Your task to perform on an android device: My friend Jane is inspired by the results I've achieved and wants to join me in my workout plan. sharing my progress report with her at janedbwpersonatest@gmail.com.
Image 0: 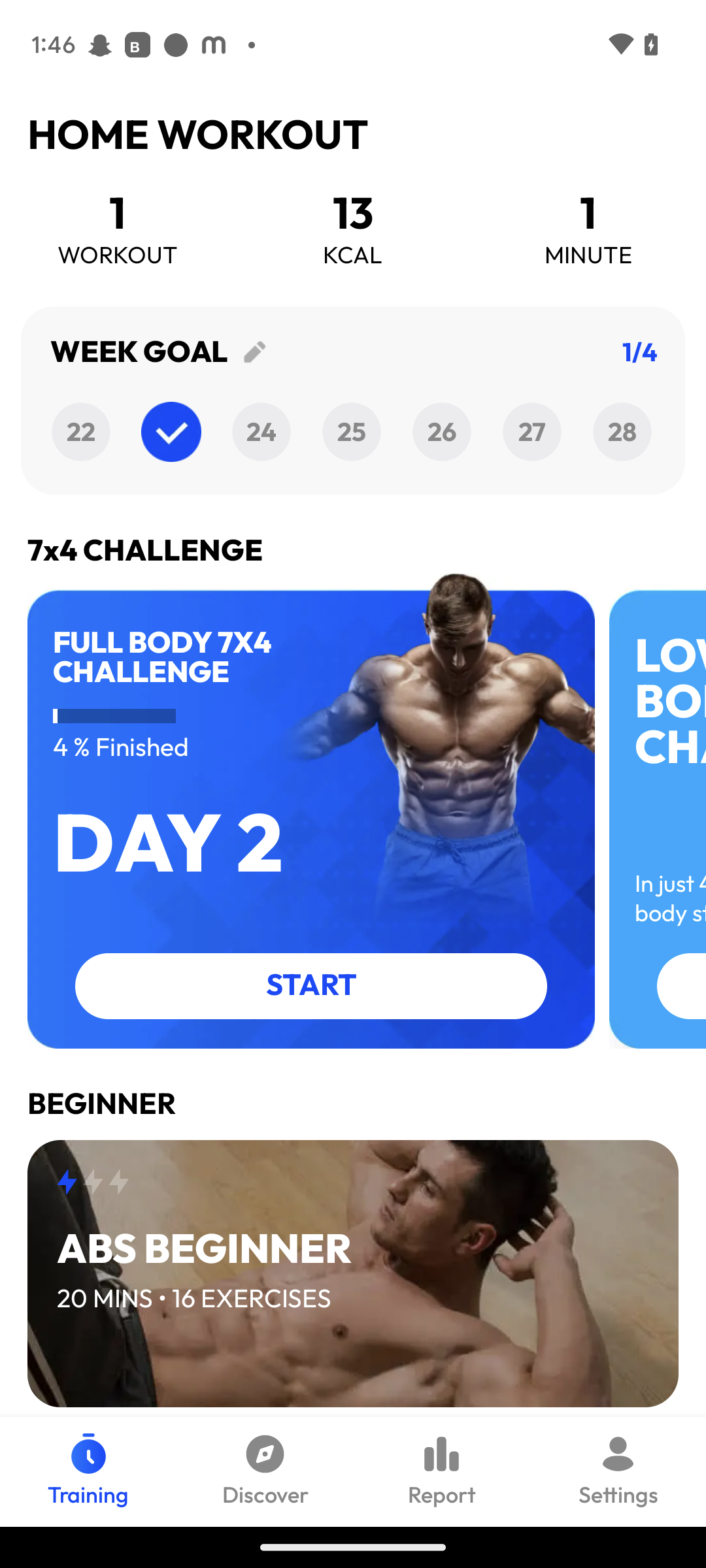
Click on the settings tab
Step 0: click (618, 1472)
Image 1: 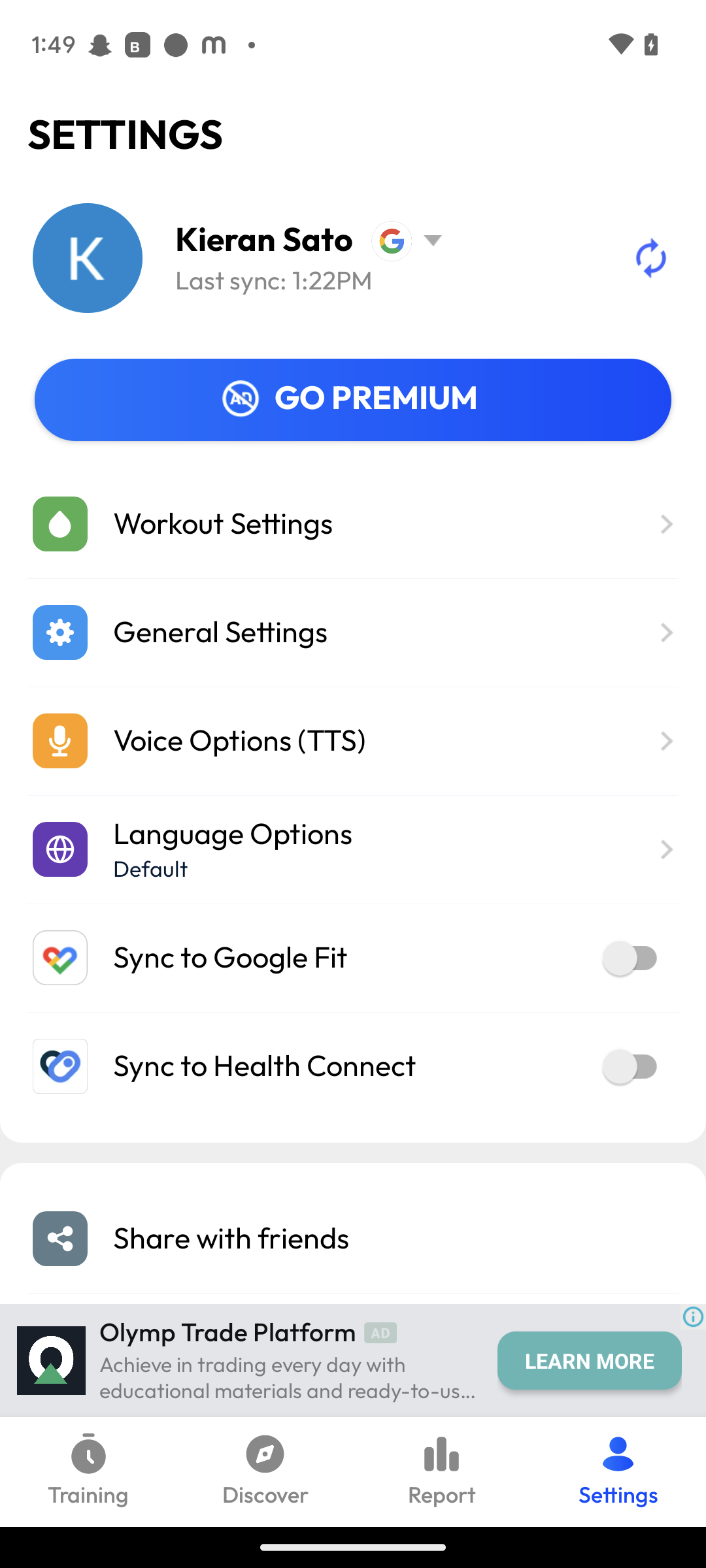
Click on the share with friends option
Step 1: click (386, 1239)
Image 2: 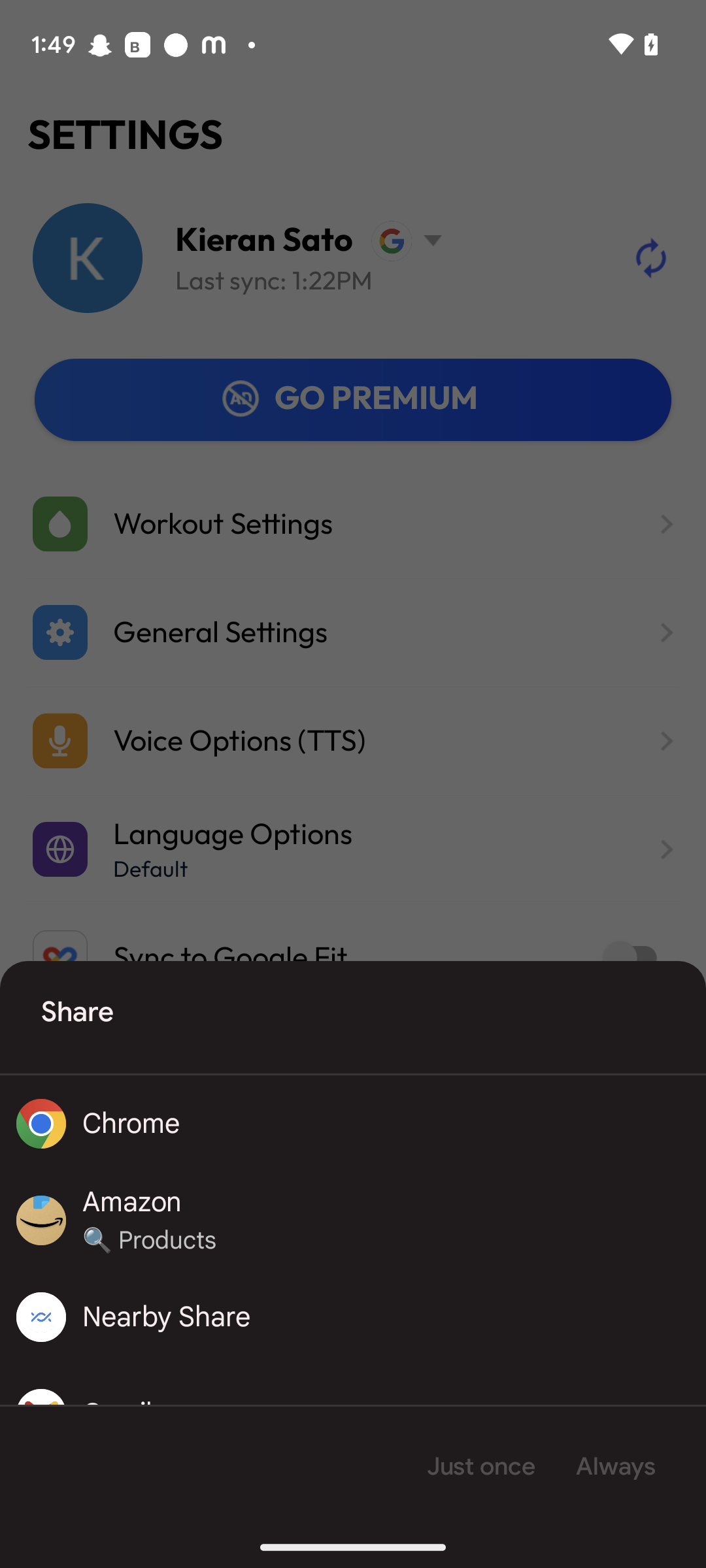
Swipe up for more options
Step 2: scroll down
Image 4: 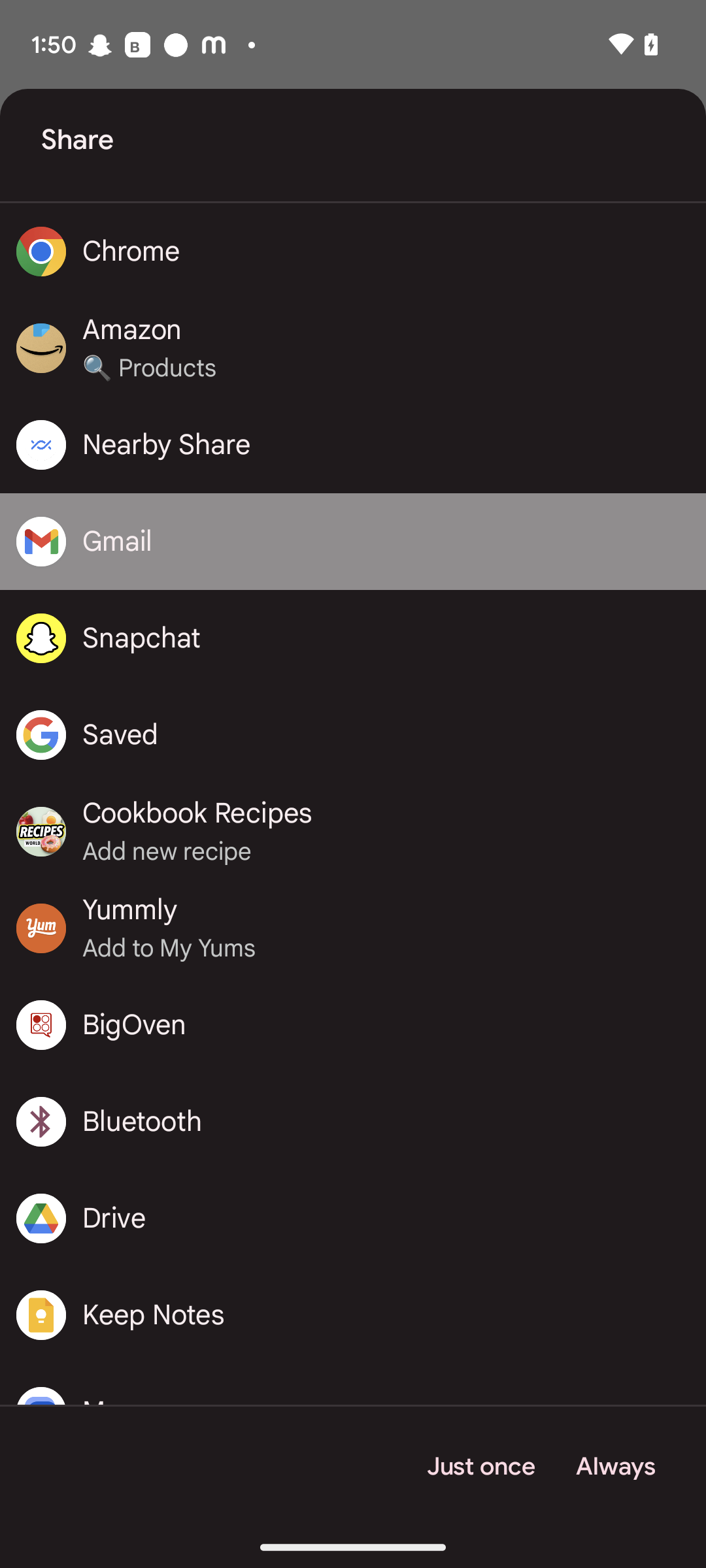
Click on the just once button.
Step 4: click (480, 1466)
Image 5: 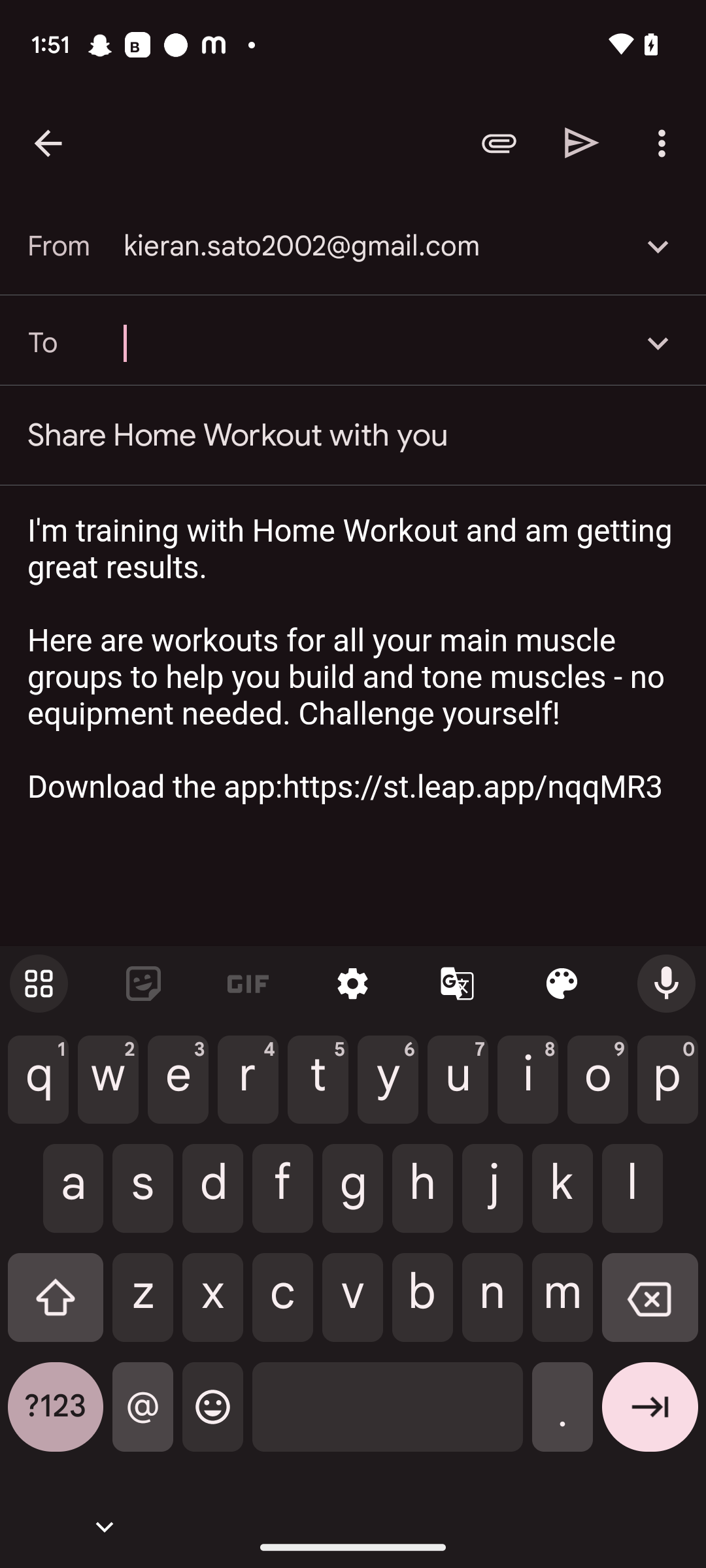
Type recipient as janedbwpersonatest@gmail.com
Step 5: type "janedbwpersonatest@gmail.com"
Image 6: 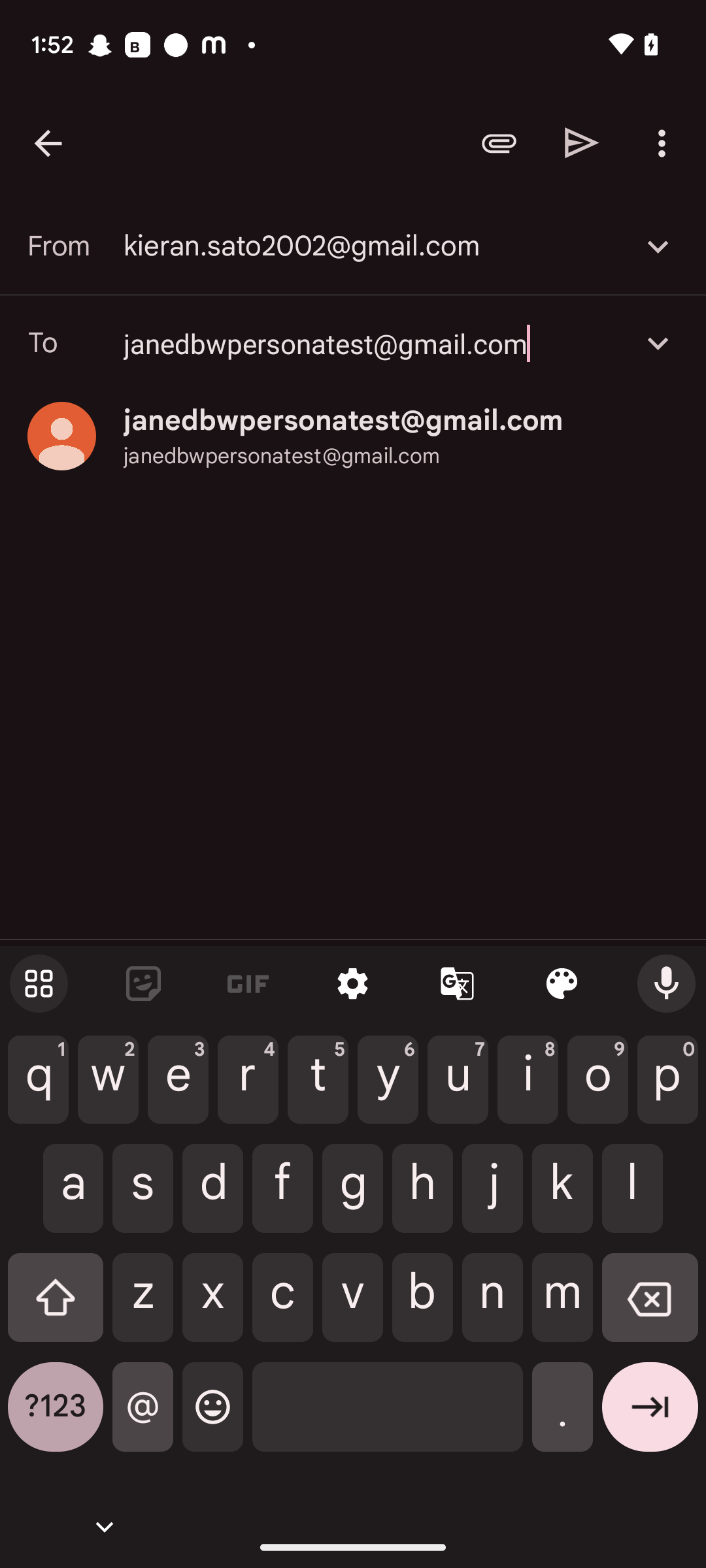
Click on janedbwpersonatest@gmail.com.
Step 6: click (343, 420)